Your task to perform on an android device: My device storage is getting extra space with unwanted files. Delete file with the name "year 1964 finance".
Image 0: 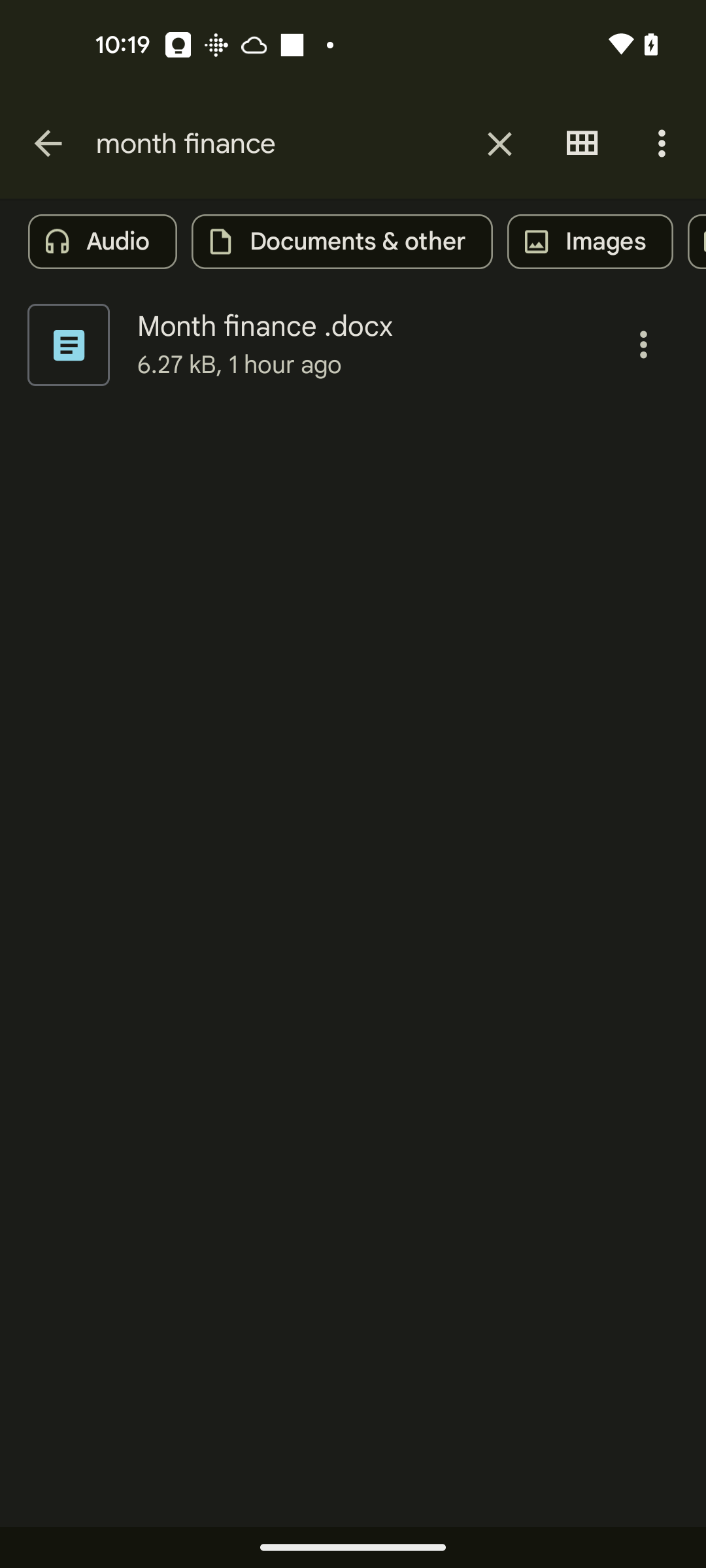
Close the current search result
Step 0: click (499, 143)
Image 1: 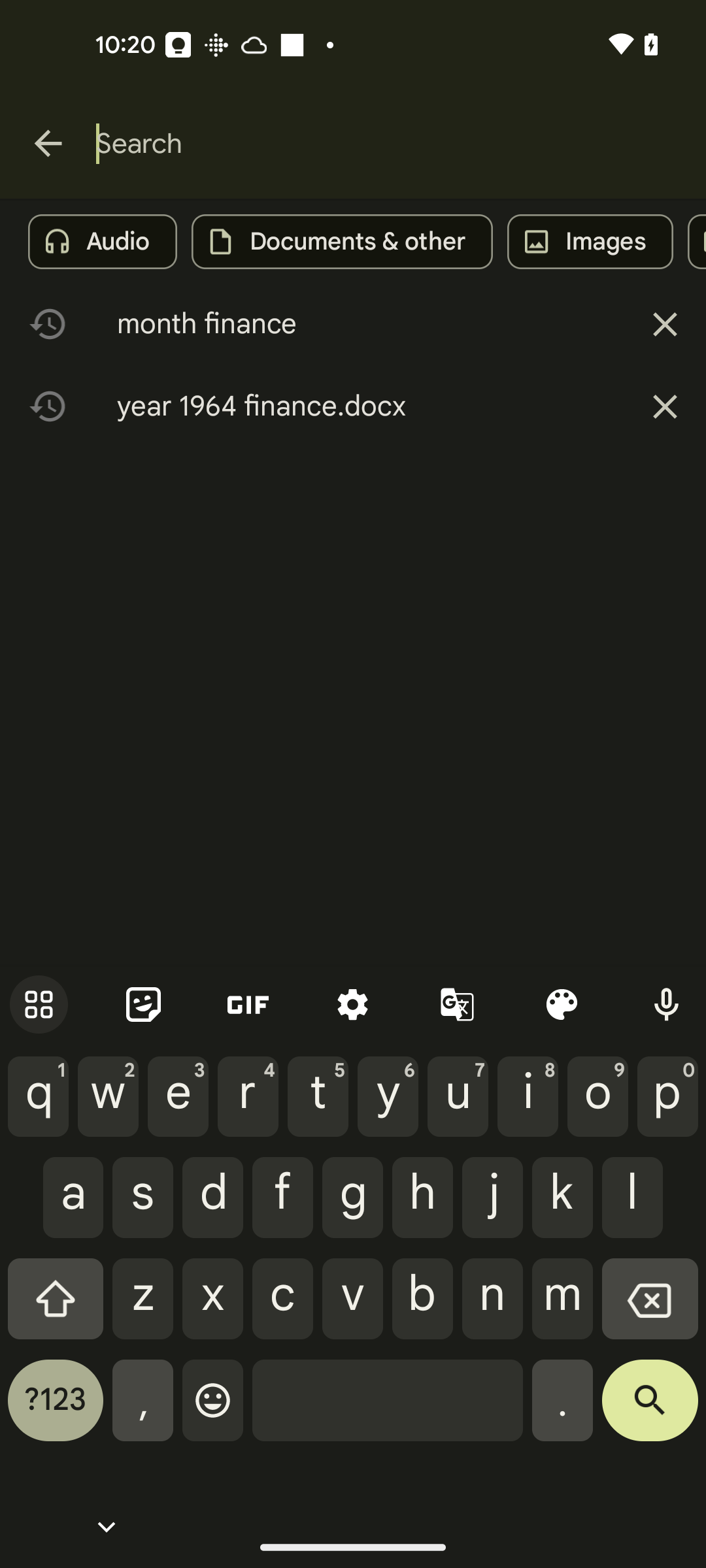
Search for year 1964 finance
Step 1: type "year 1964 finance"
Image 2: 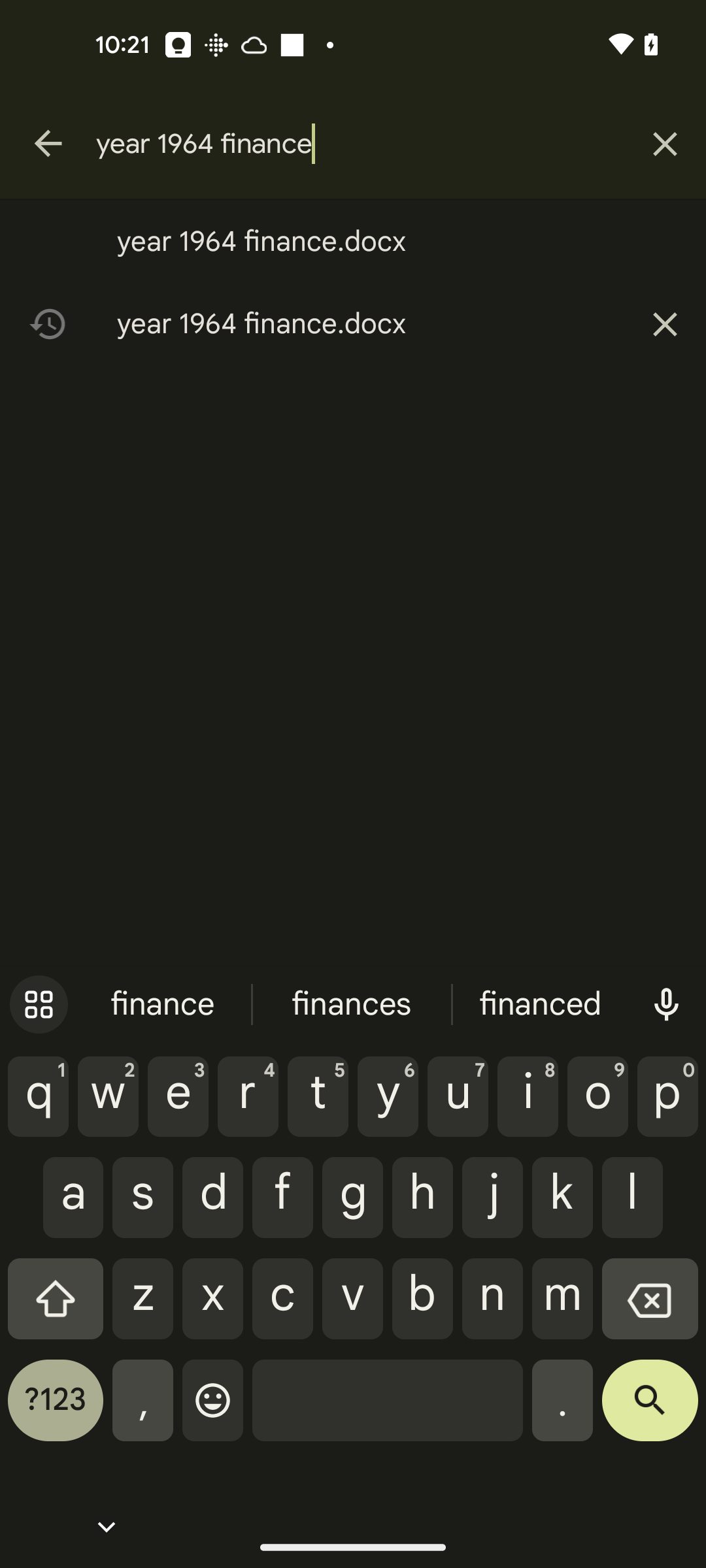
Click on the search icon at the bottom right of the screen
Step 2: click (650, 1410)
Image 3: 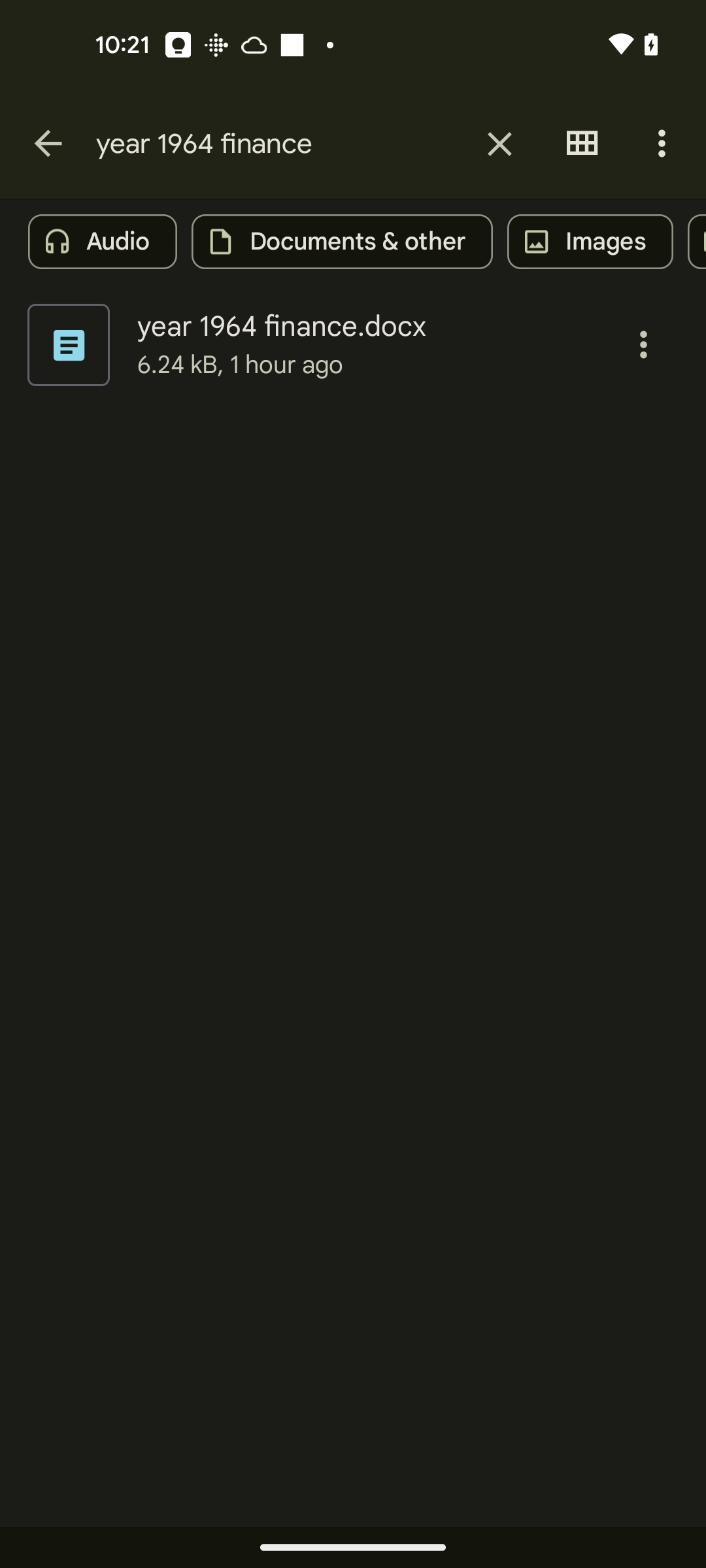
Click on the three dots next to year 1964 finance.docx file
Step 3: click (643, 344)
Image 5: 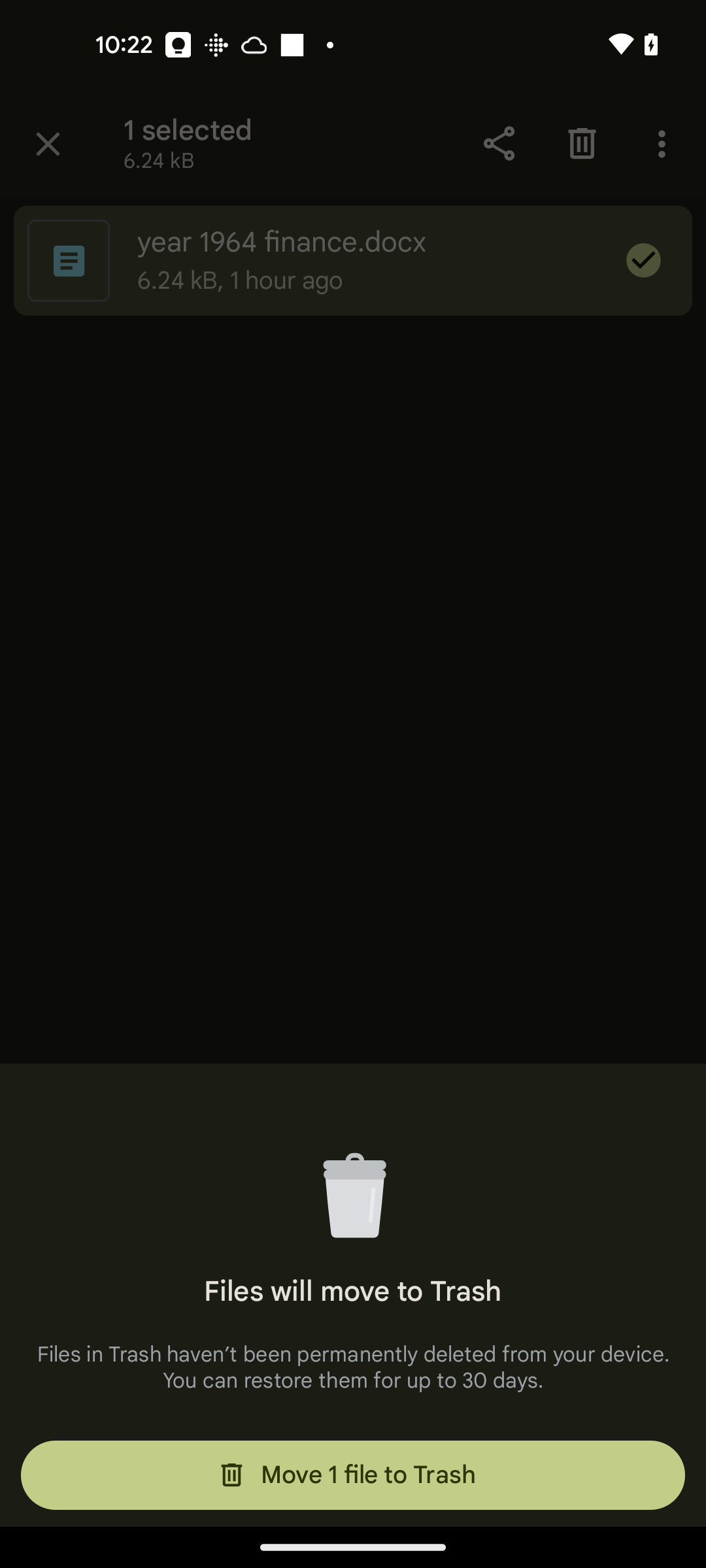
Click on the Move 1 file to Trash at the bottom of the screen
Step 5: click (352, 1475)
Image 6: 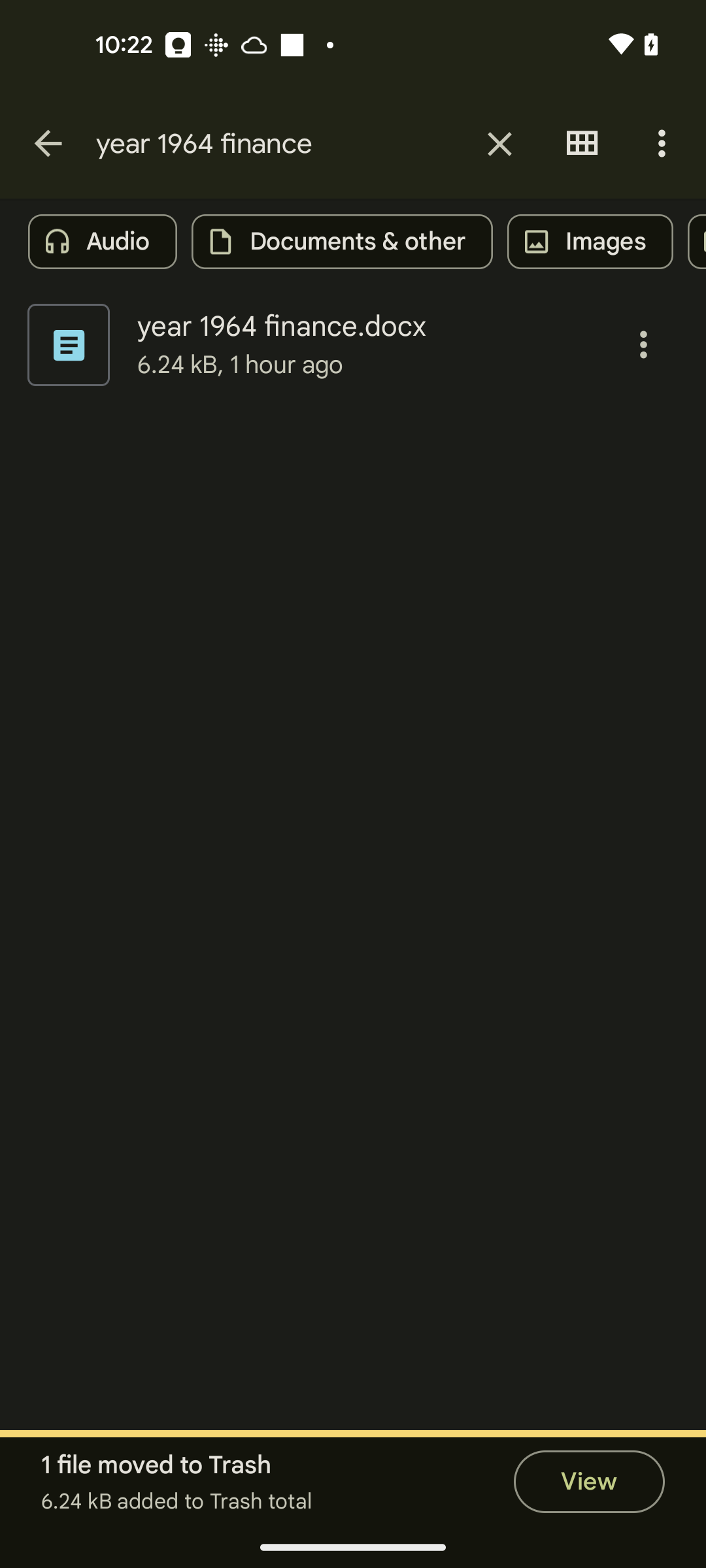
Click on the Move 1 file to Trash at the bottom of the screen
Step 6: wait